Your task to perform on an android device: I am all done with the browsing , add the Liberty Men's Jpl-233 Moccasin shoes to the wishlist in the Amazon app
Image 0: 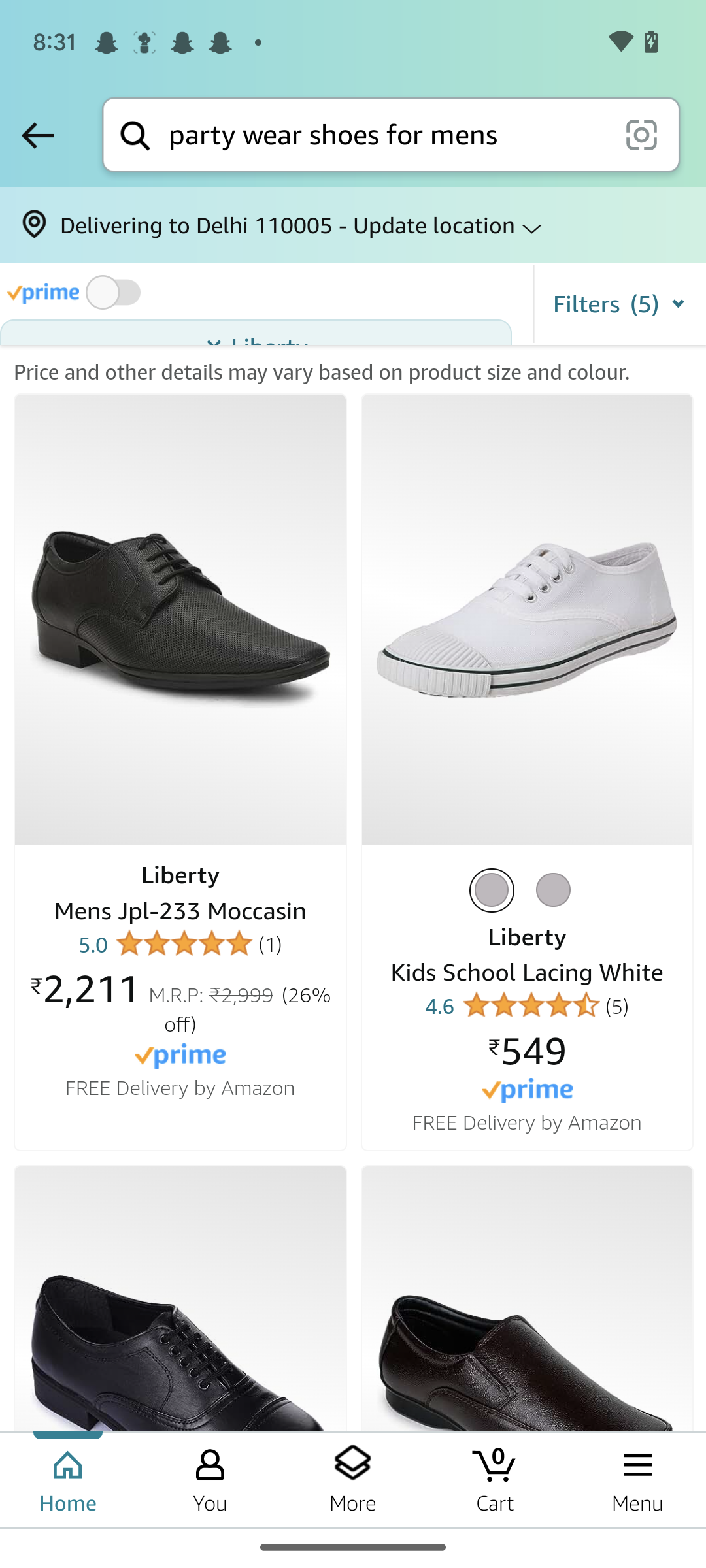
Open the first item
Step 0: click (180, 619)
Image 1: 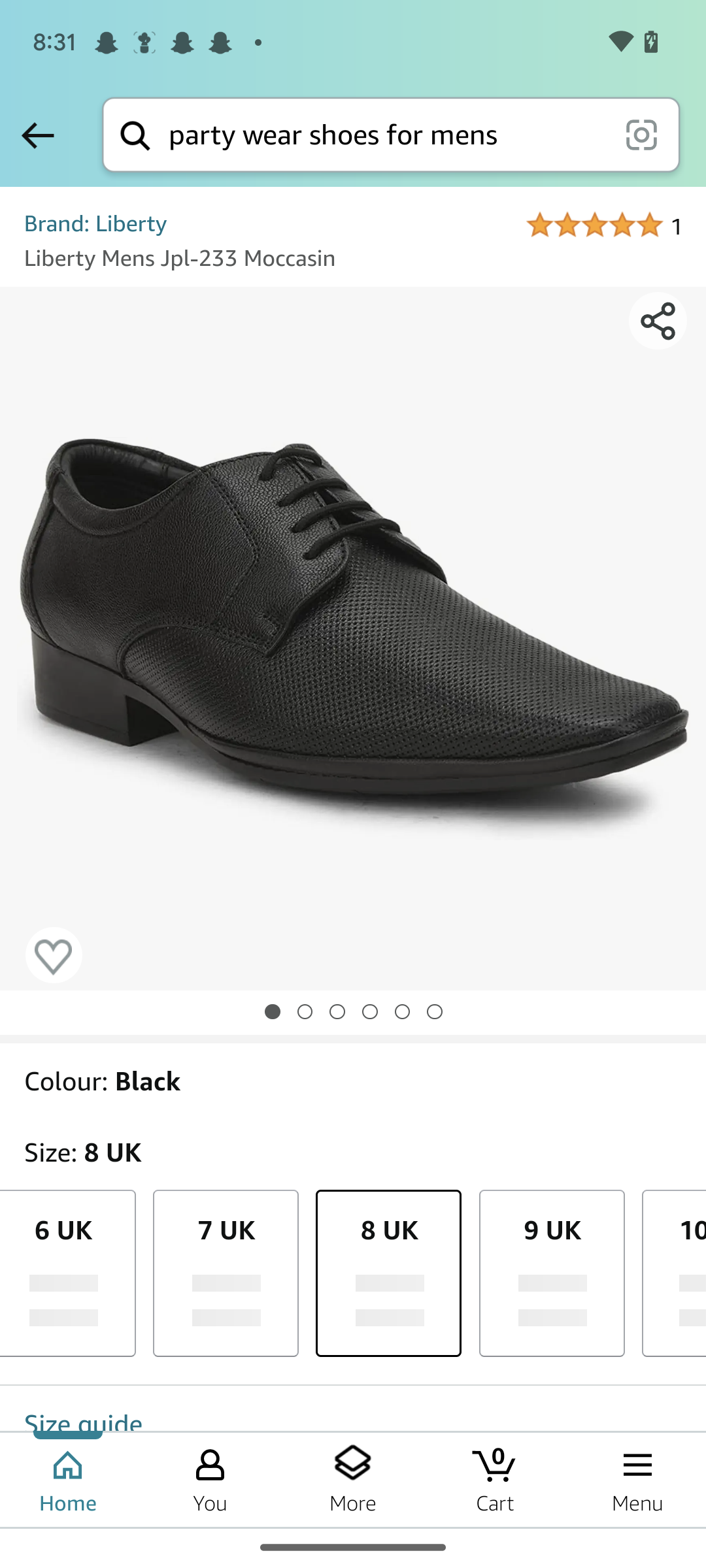
Swipe up the screen
Step 1: scroll down
Image 2: 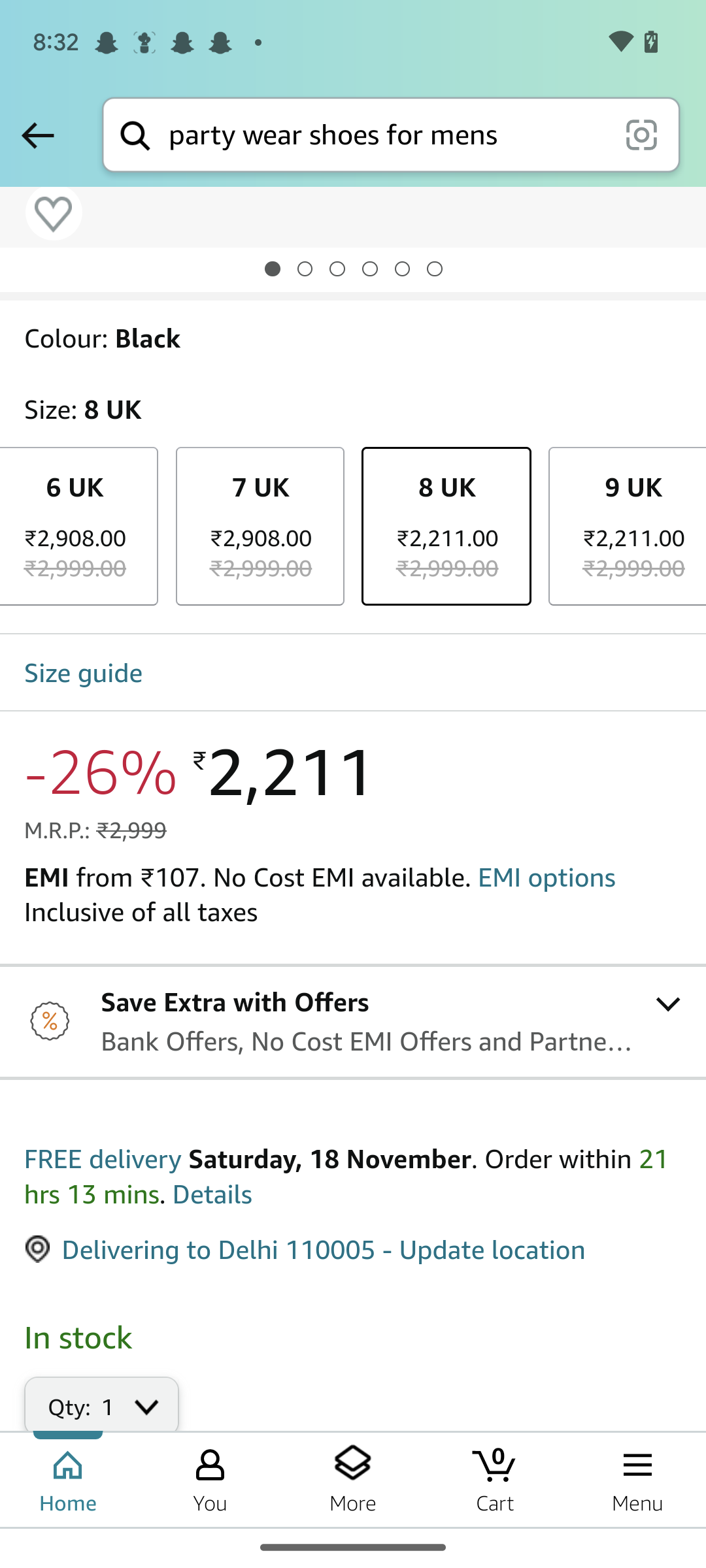
Swipe up the screen
Step 2: scroll down
Image 3: 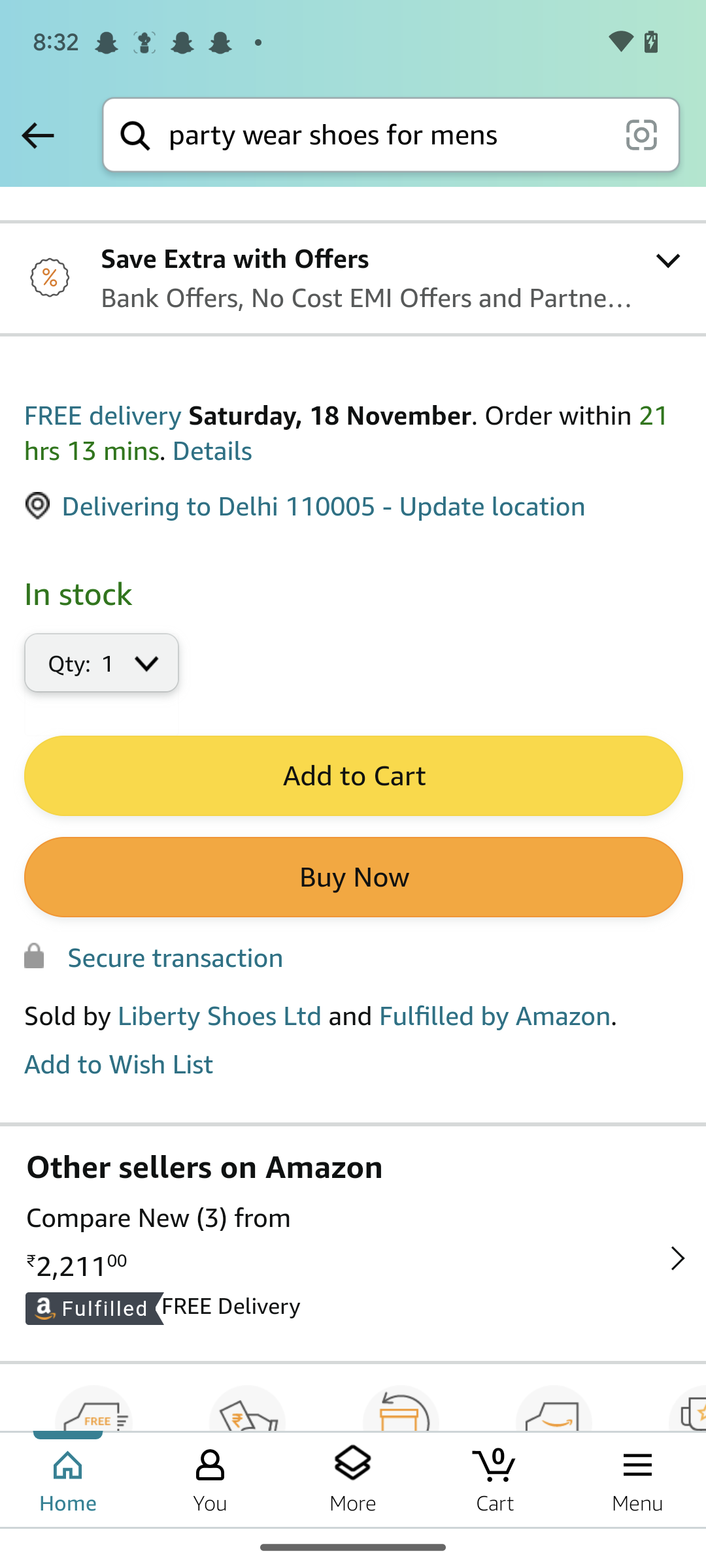
Click on the add to cart button
Step 3: click (352, 777)